Your task to perform on an android device: I want to look at the reviews of the Sketchers shoes so as to confirm the purchase. Read the reviews in the Flipkart app.
Image 0: 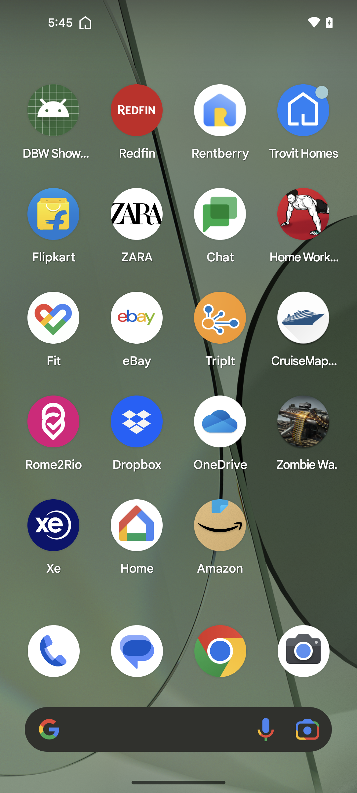
Open the Flipkart app
Step 0: open app "Flipkart"
Image 1: 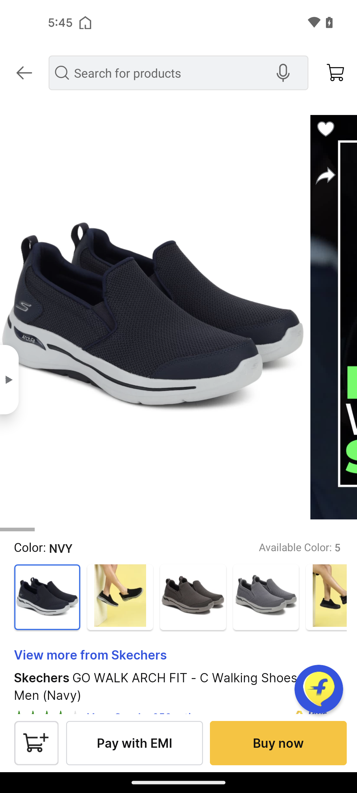
Scroll up for the reviews 
Step 1: scroll down
Image 2: 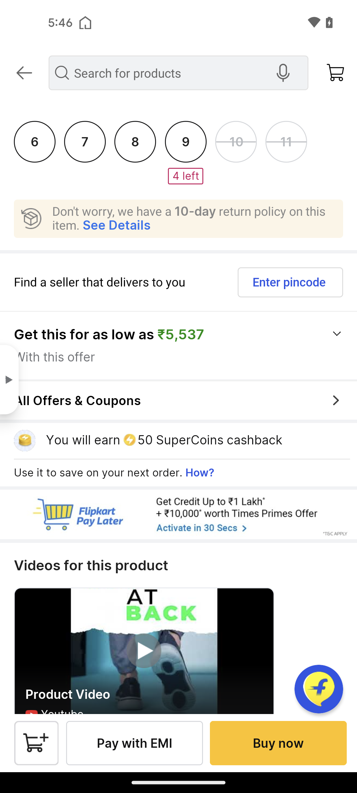
Scroll up for the reviews 
Step 2: scroll down
Image 3: 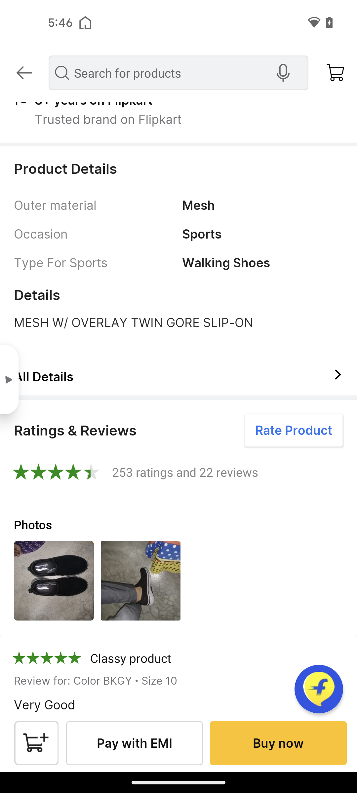
Scroll up for the reviews 
Step 3: scroll down